Your task to perform on an android device: Save the "property that is brokered by Keller Williams" for me on the realtors.com app.
Image 0: 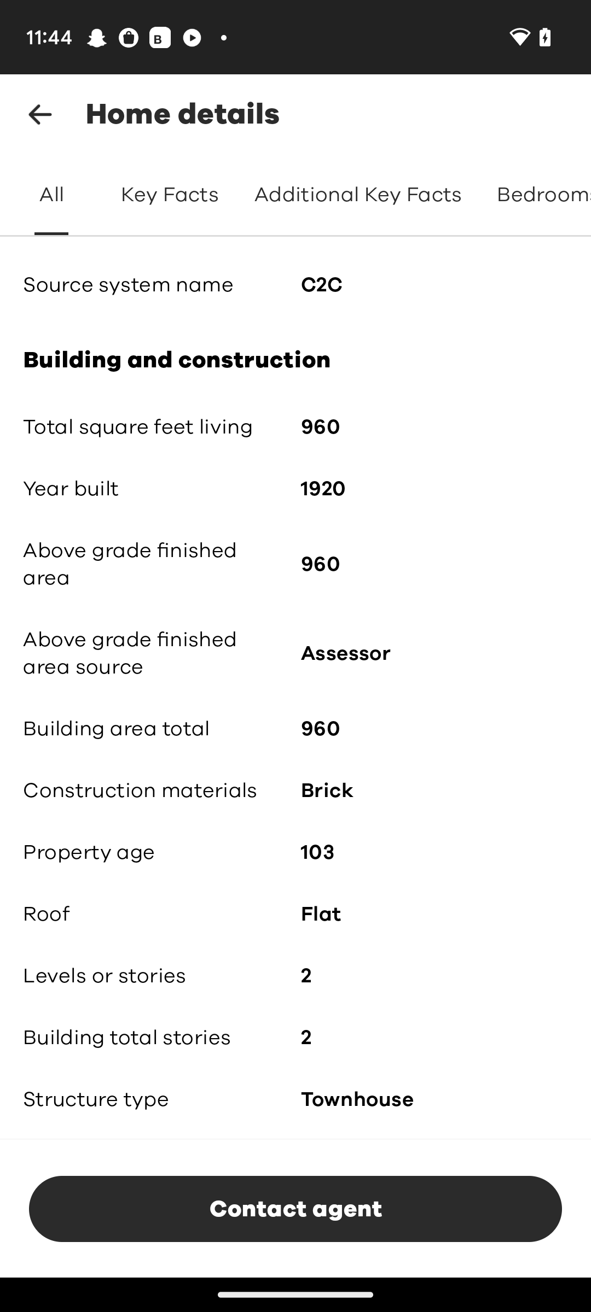
Go back to the previous page.
Step 0: press back button
Image 1: 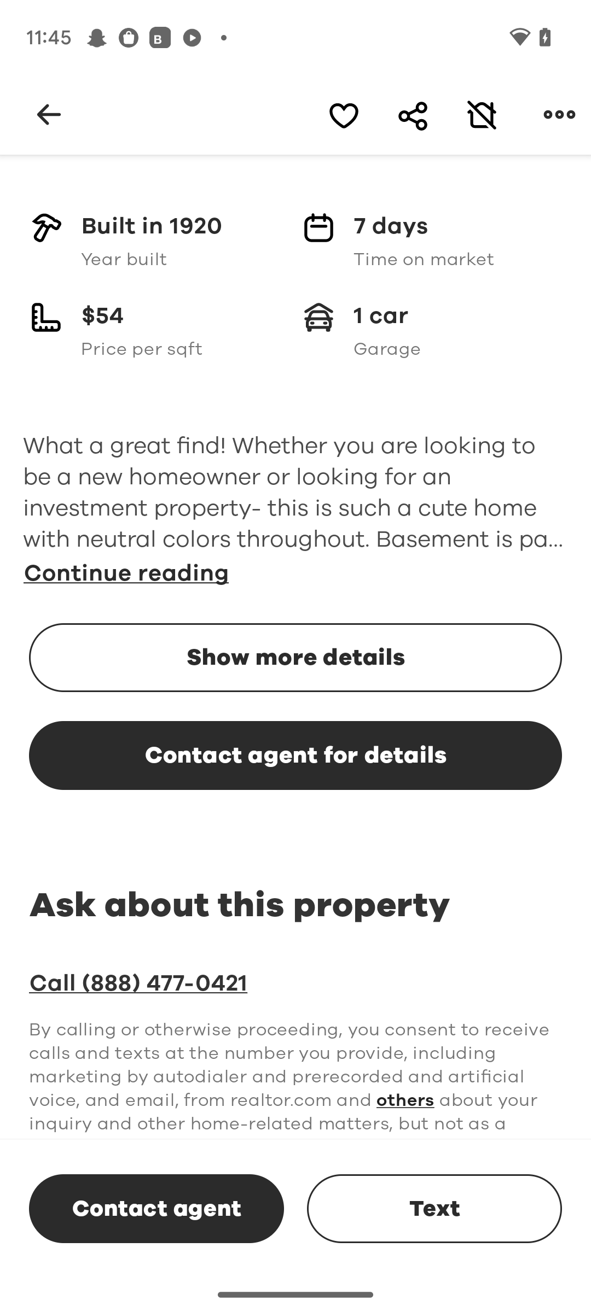
Click on the "heart" icon.
Step 1: click (344, 115)